Your task to perform on an android device: Using the Edmunds app, I'm searching for a personal vehicle. My preferred brand of car is Toyota, which appears by the brand name Camry Sedan of the 2023 model
Image 0: 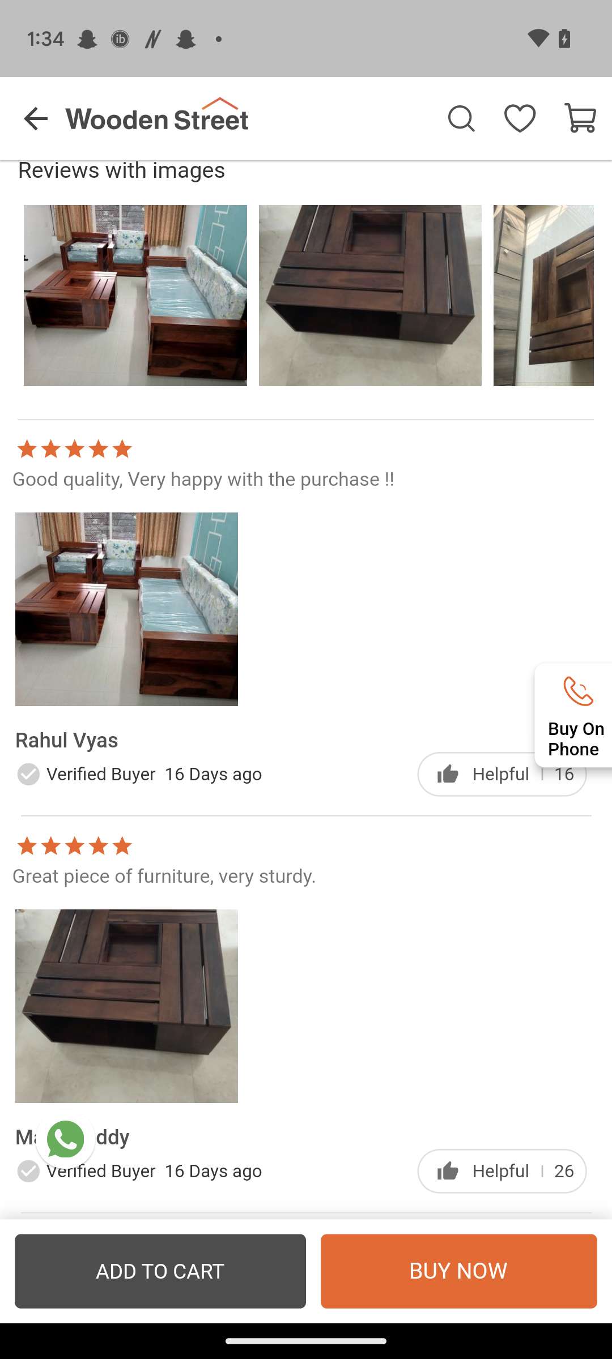
Open the Edmunds app
Step 0: open app "Edmunds"
Image 1: 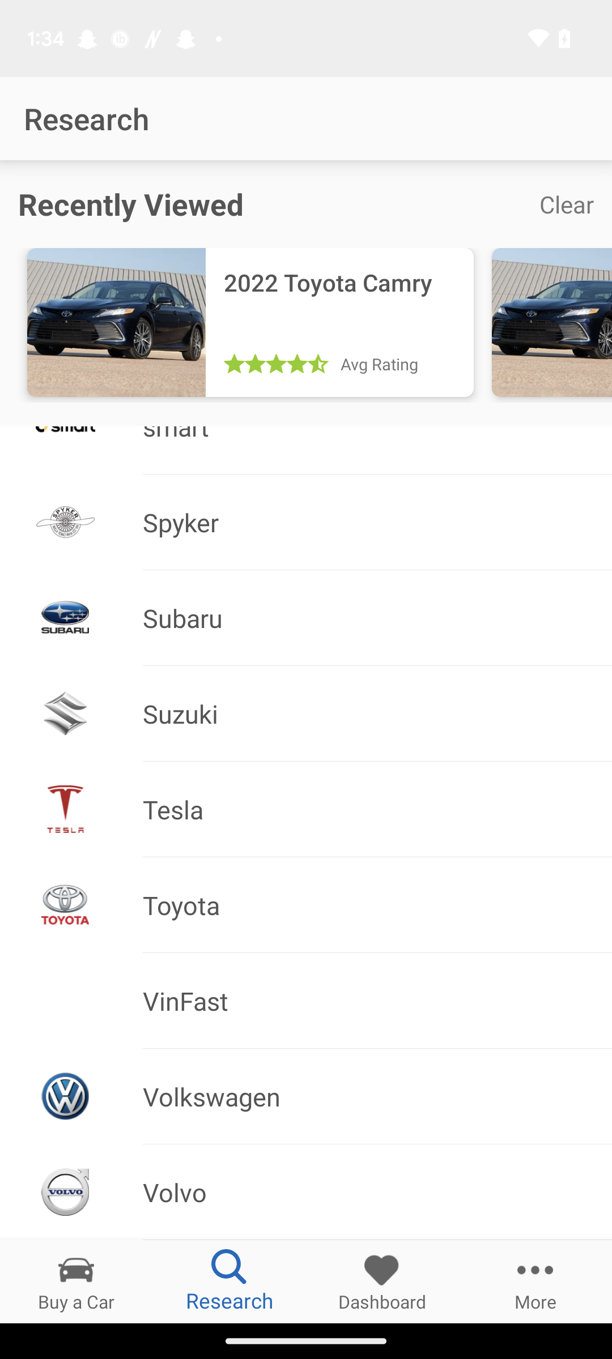
Click on the Toyota brand option
Step 1: click (371, 905)
Image 2: 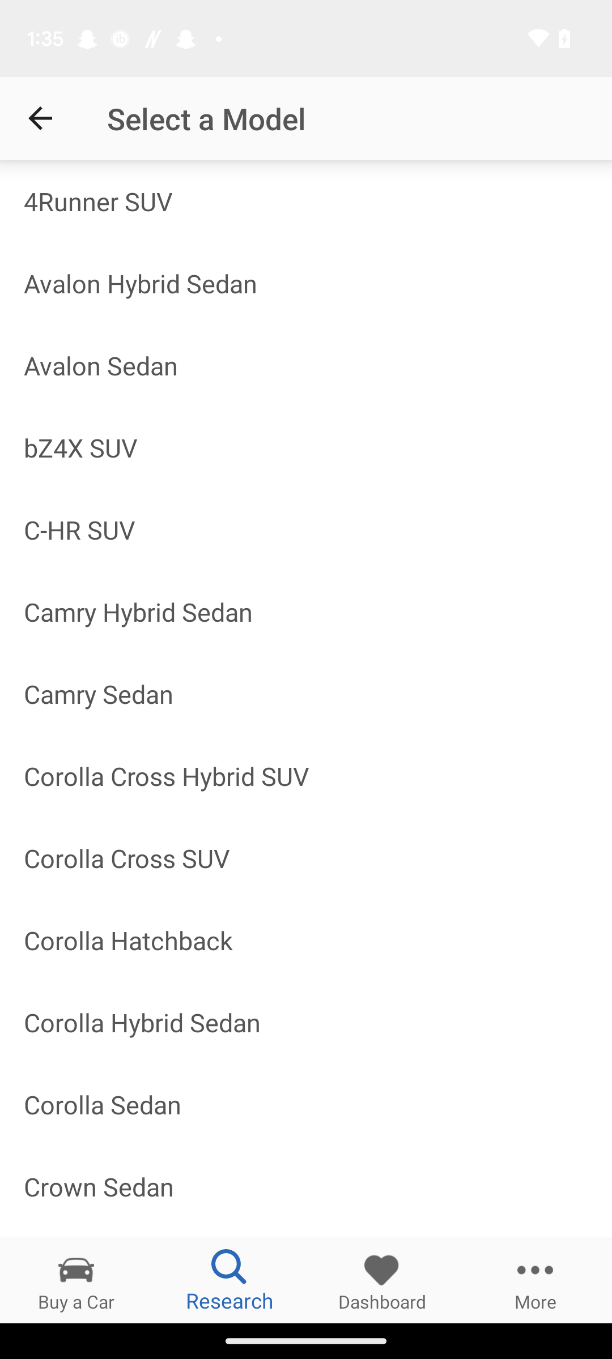
Click on the Camry Sedan option 
Step 2: click (306, 694)
Image 3: 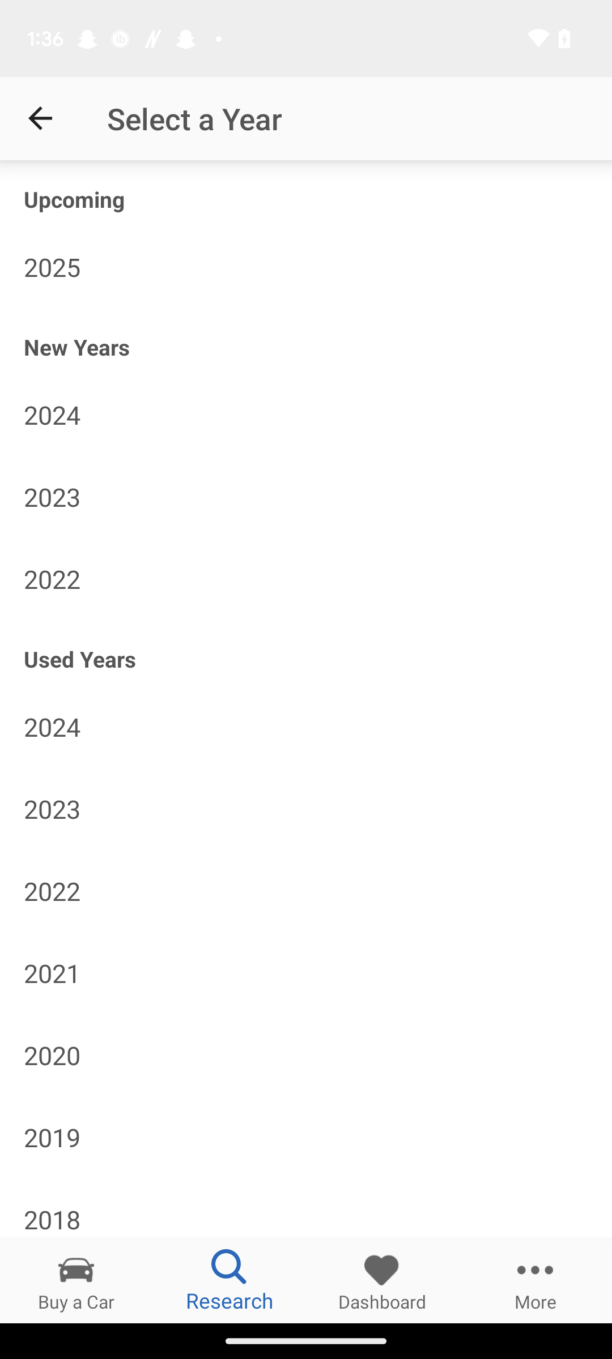
Click on the 2023 model
Step 3: click (306, 497)